Your task to perform on an android device: We chose the Orchid Vegan Restaurant after discussing the party supper with my sister. We looked at the restaurant's menu in the opentable app  
Image 0: 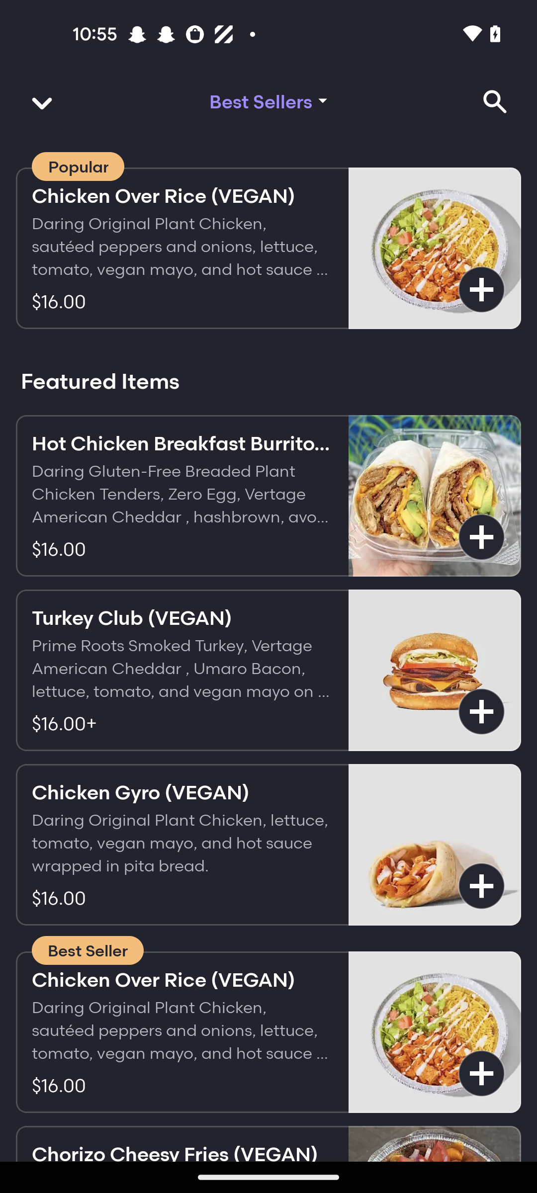
open the open table app 
Step 0: open app "OpenTable"
Image 1: 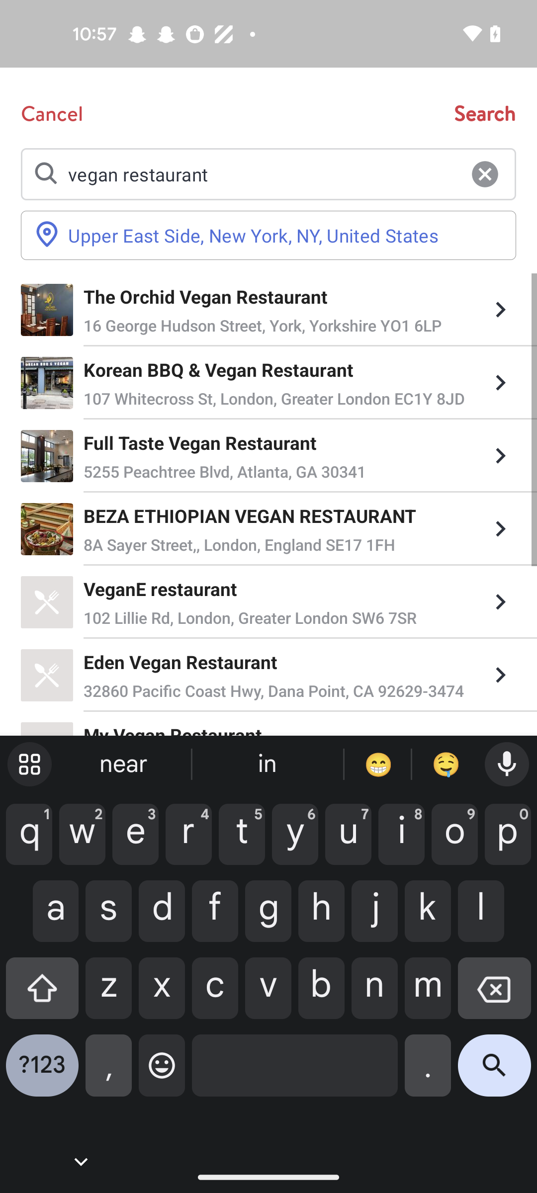
Click on the the Orchid Vegan Restaurant 
Step 1: click (284, 296)
Image 2: 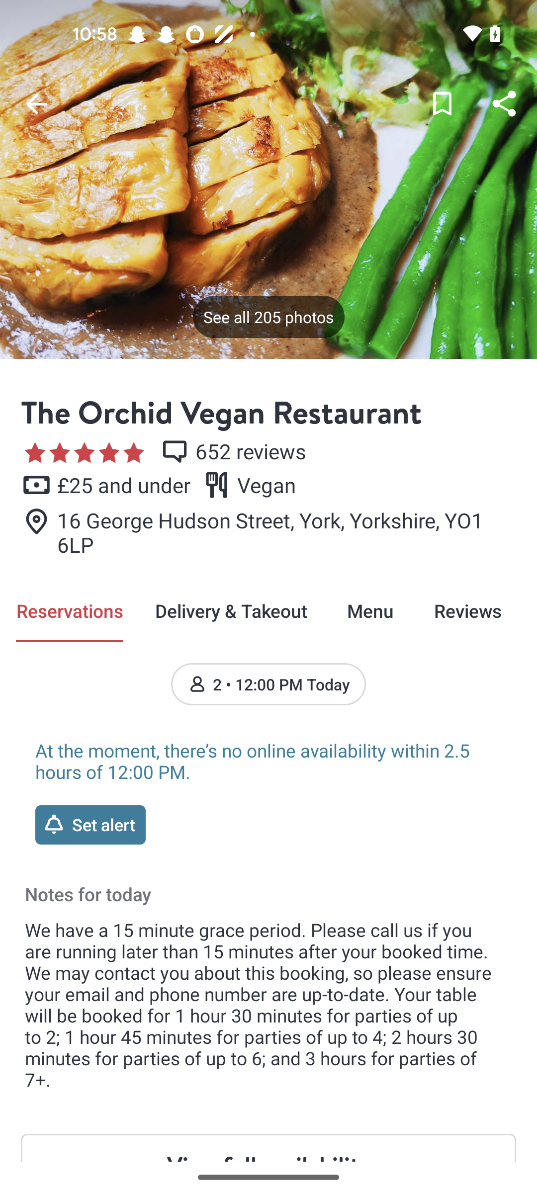
Click on the menu tab 
Step 2: click (370, 610)
Image 3: 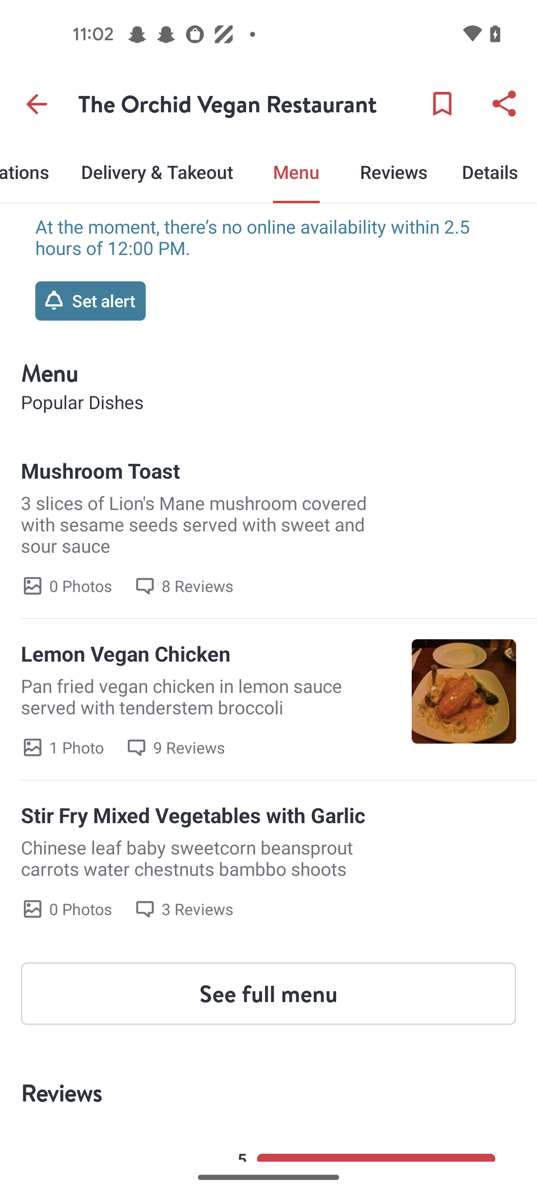
Click on the see full menu tab
Step 3: click (268, 994)